Your task to perform on an android device: I want Chunky soles  shoes for regular usage , in the Flipkart app
Image 0: 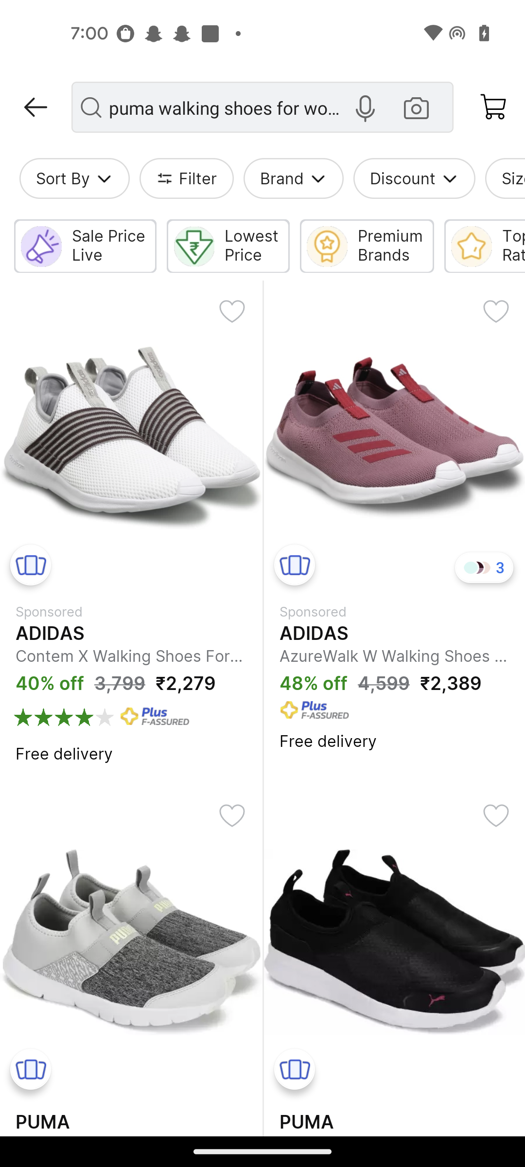
Click on the Filter tab
Step 0: click (198, 178)
Image 1: 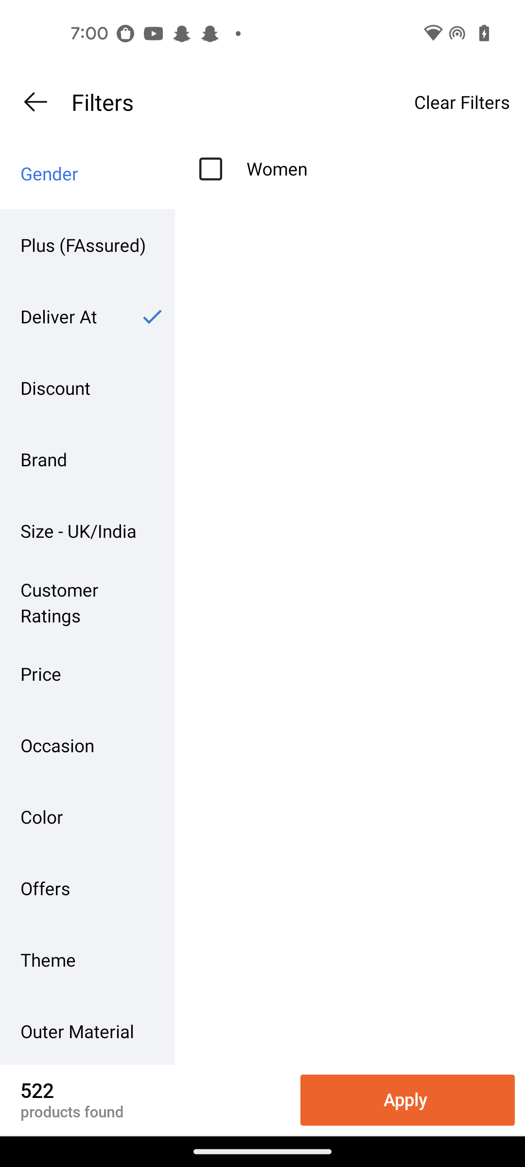
Click on the Theme option 
Step 1: click (87, 959)
Image 2: 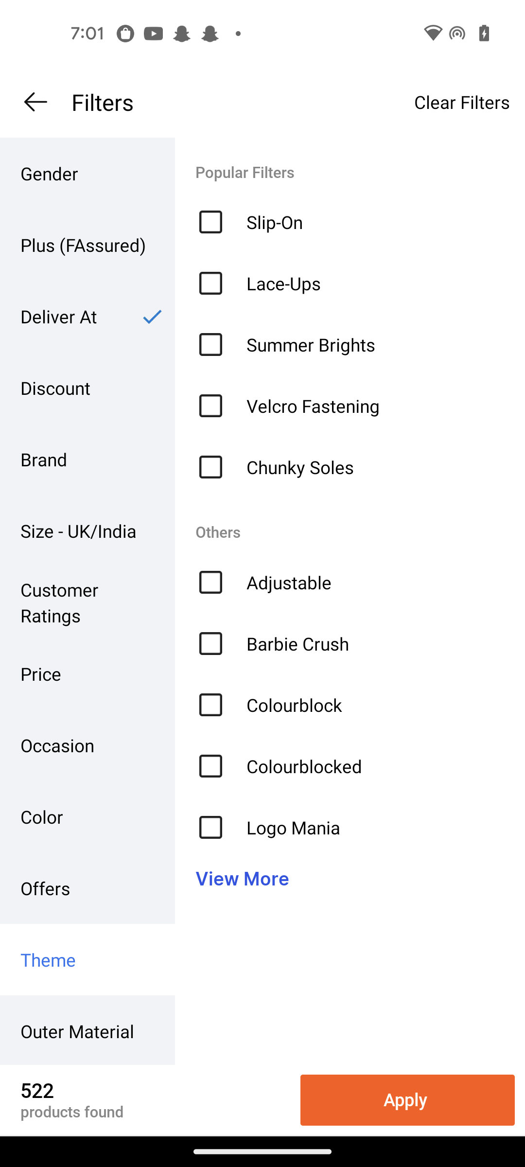
Select the  Chunky soles option
Step 2: click (210, 467)
Image 3: 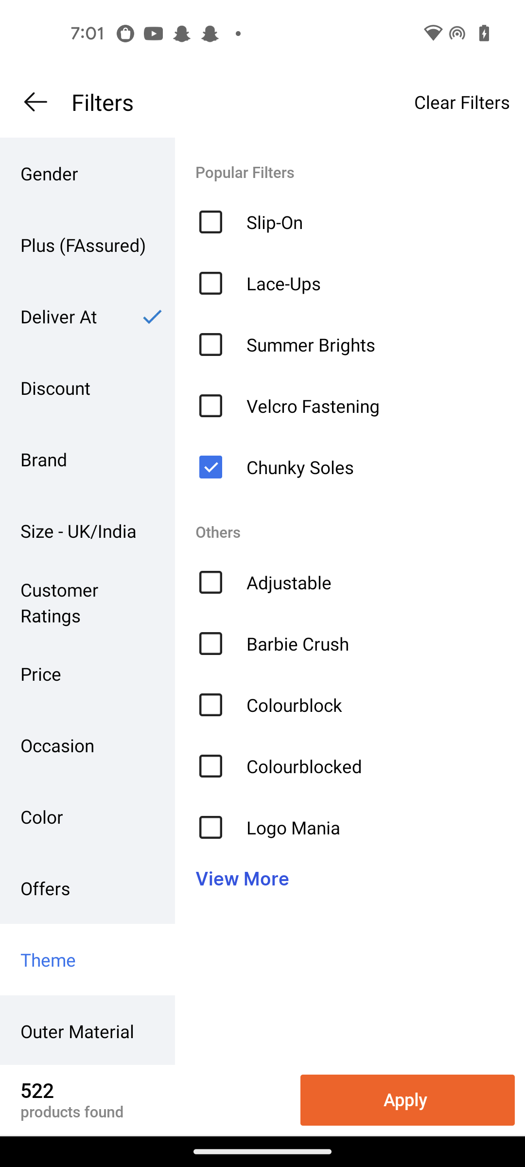
Click on the Apply button at the bottom right corner of the screen
Step 3: click (407, 1100)